Your task to perform on an android device: Open The Clock app and delete the current timer.
Image 1: 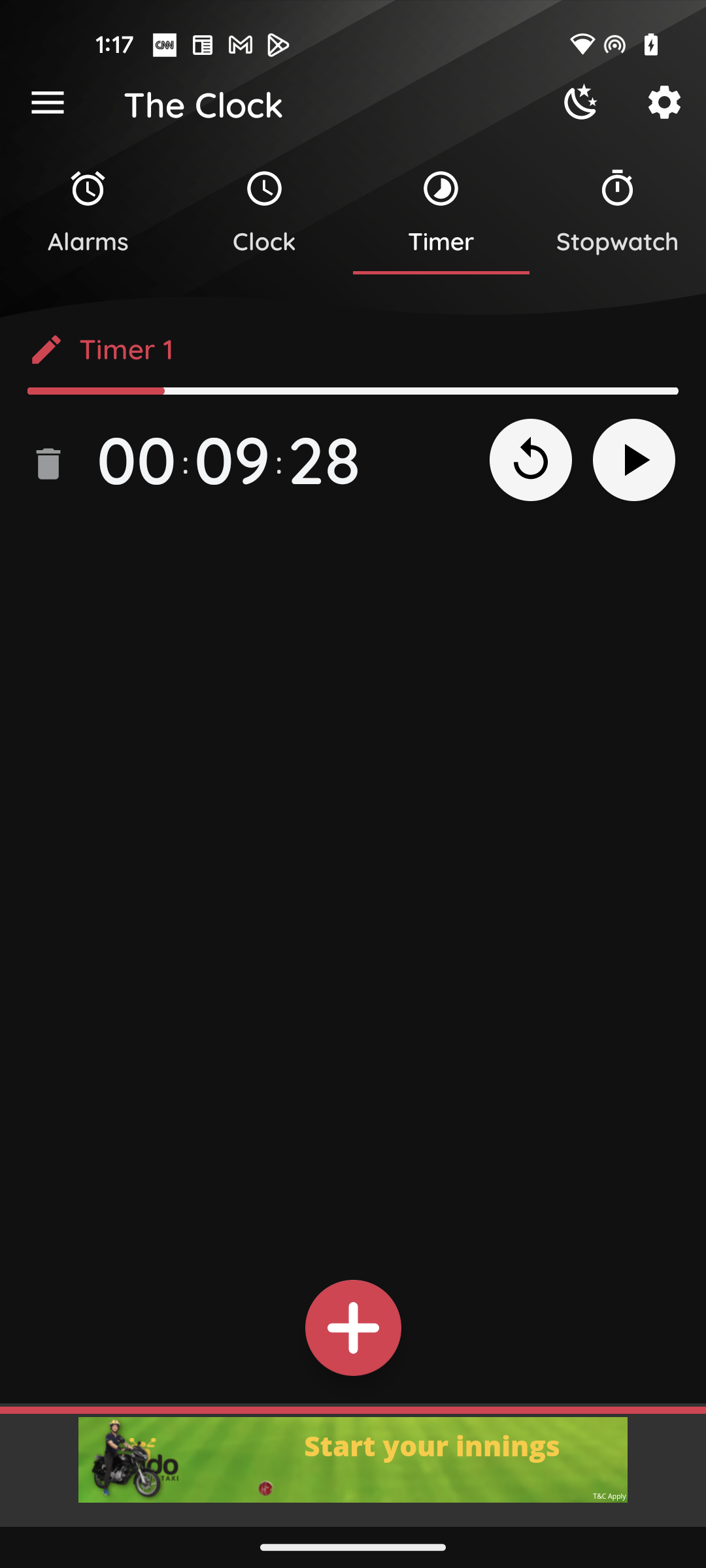
Click on the delete icon to delete the current timer
Step 1: click (48, 464)